Your task to perform on an android device:  Open the what a weather app and set your current location to get current weather conditions and forecasts.
Image 0: 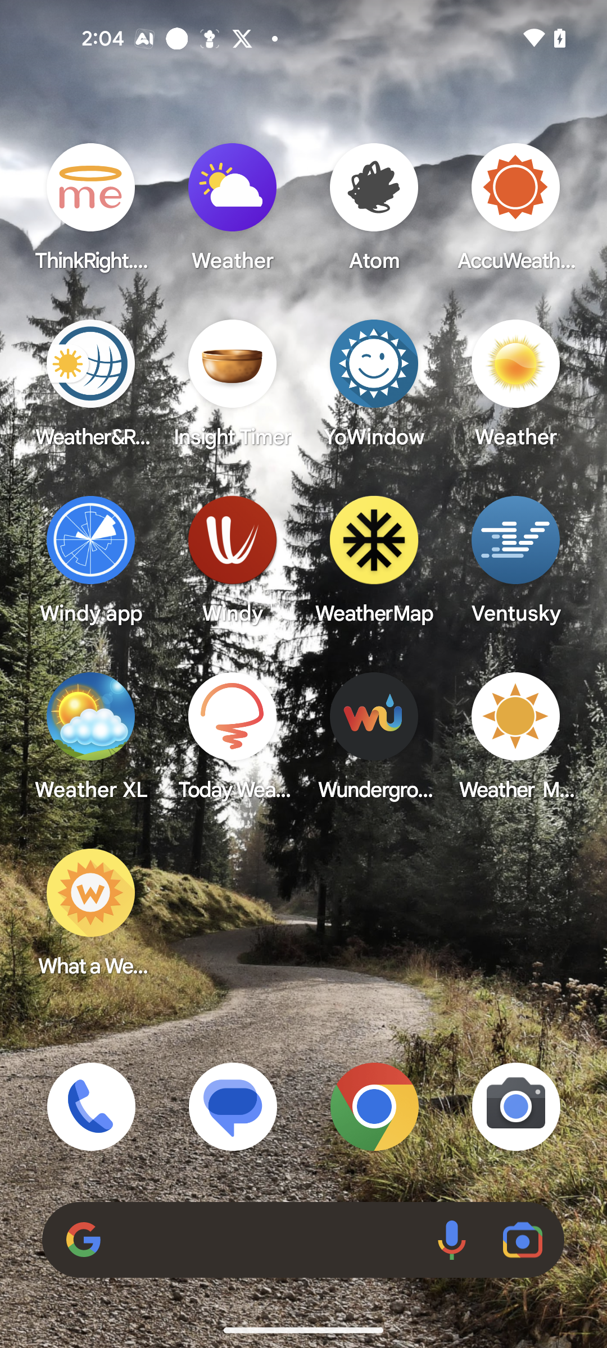
Open the what a weather app.
Step 0: open app "What a Weather"
Image 1: 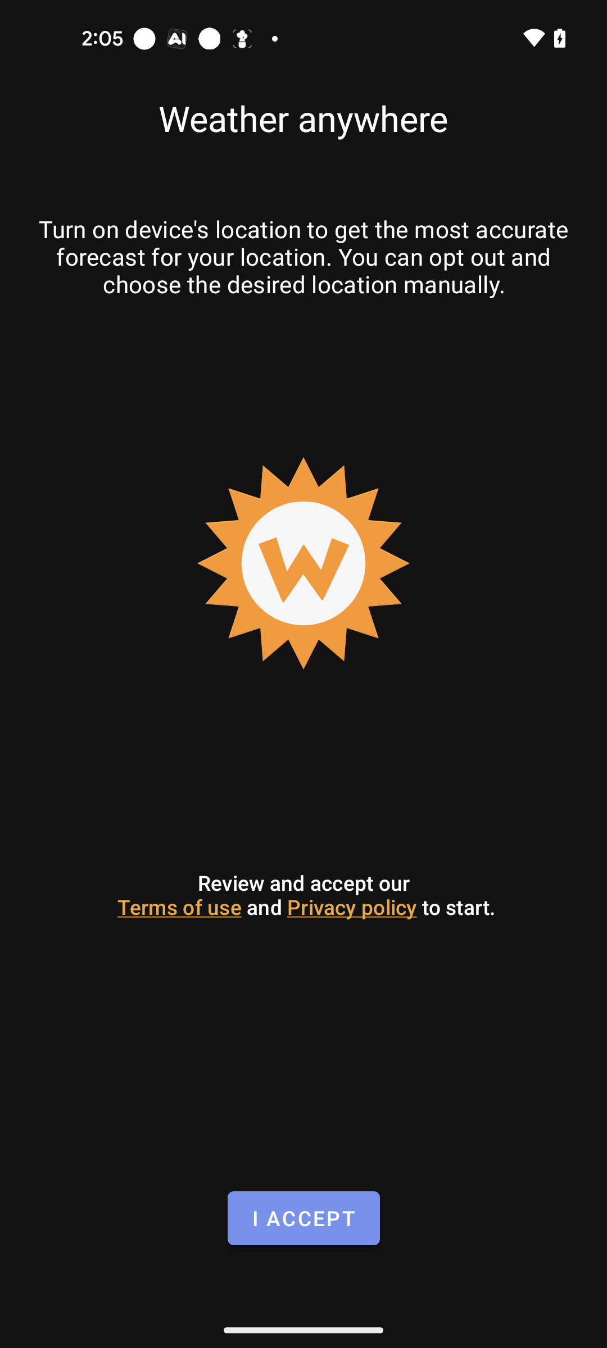
Click on the "I Accept" button.
Step 1: click (303, 1218)
Image 2: 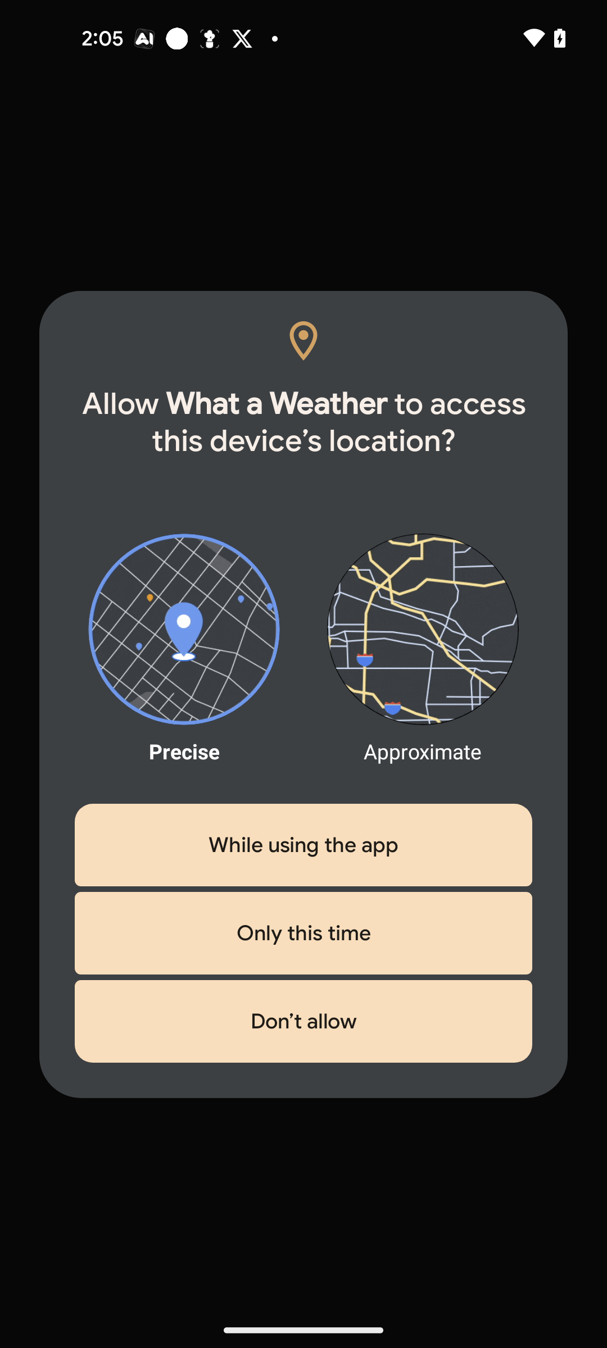
Click on the "while using the app".
Step 2: click (303, 845)
Image 3: 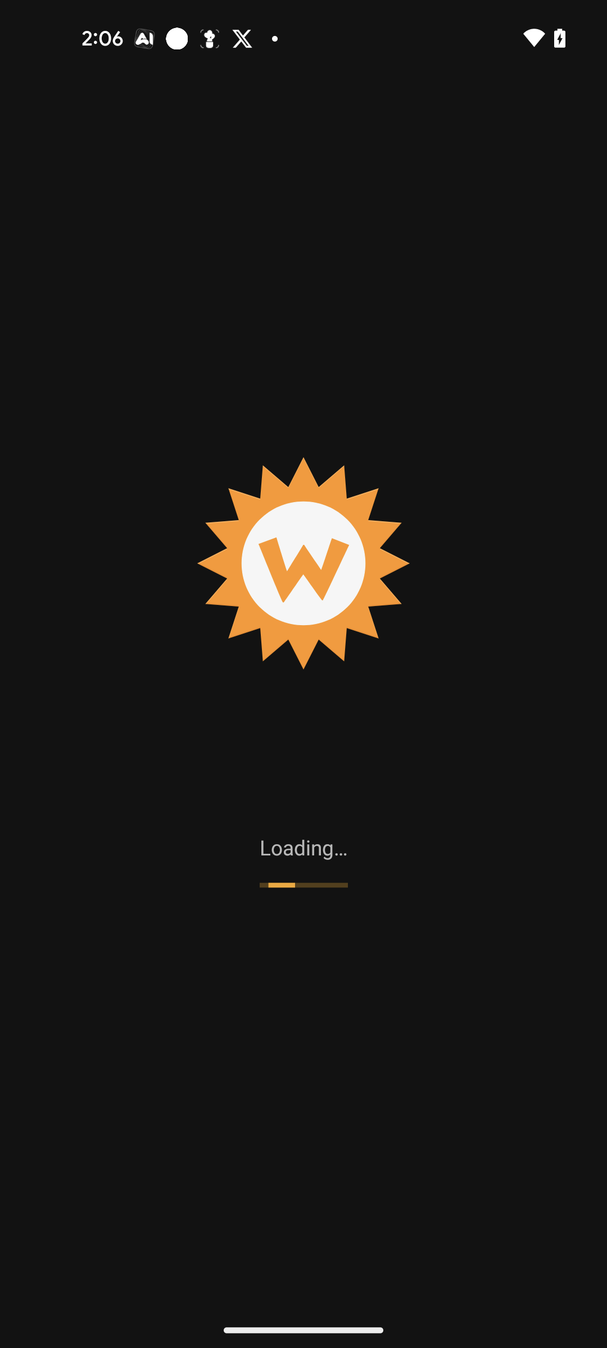
Click on the "while using the app".
Step 3: wait